Your task to perform on an android device: I want to use the Clevnote app to make a fresh note reminding me to buy groceries which includes milk, eggs and chicken.
Image 0: 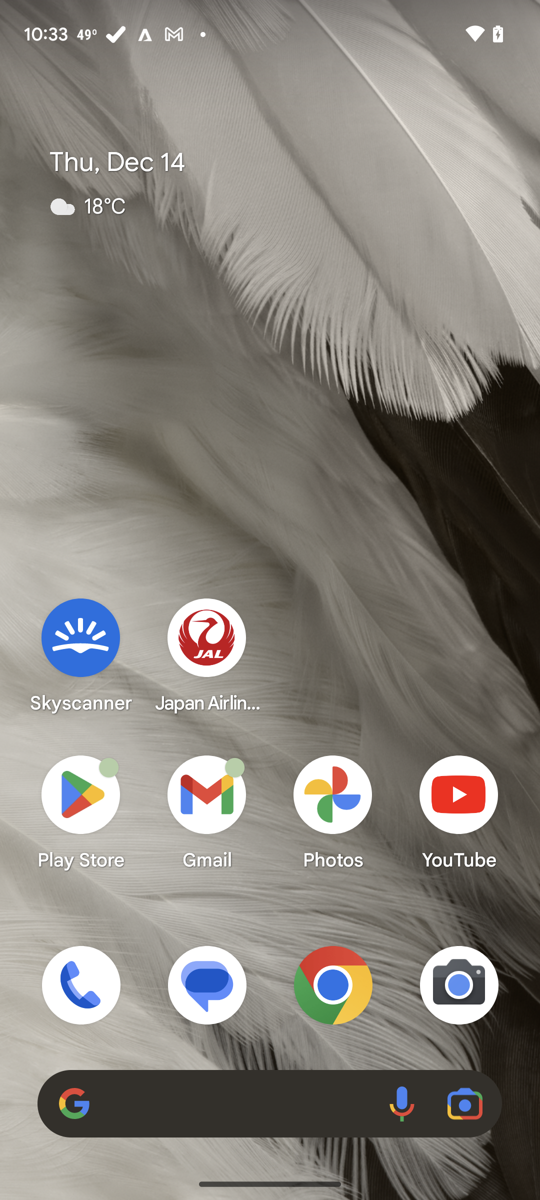
Open clevnote app
Step 0: click (80, 811)
Image 1: 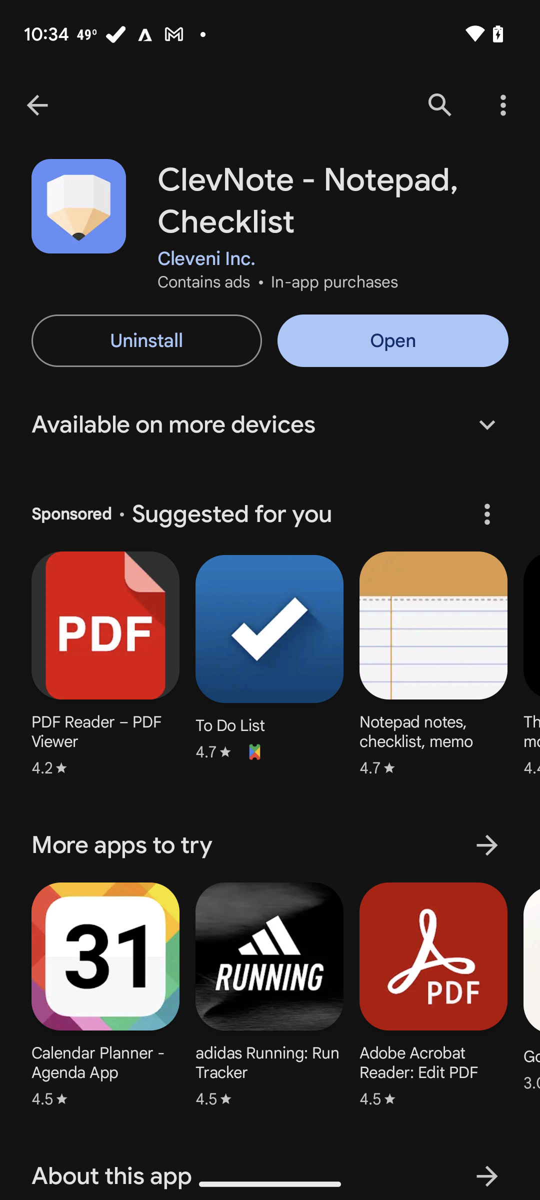
Open clevnote app
Step 1: click (393, 340)
Image 2: 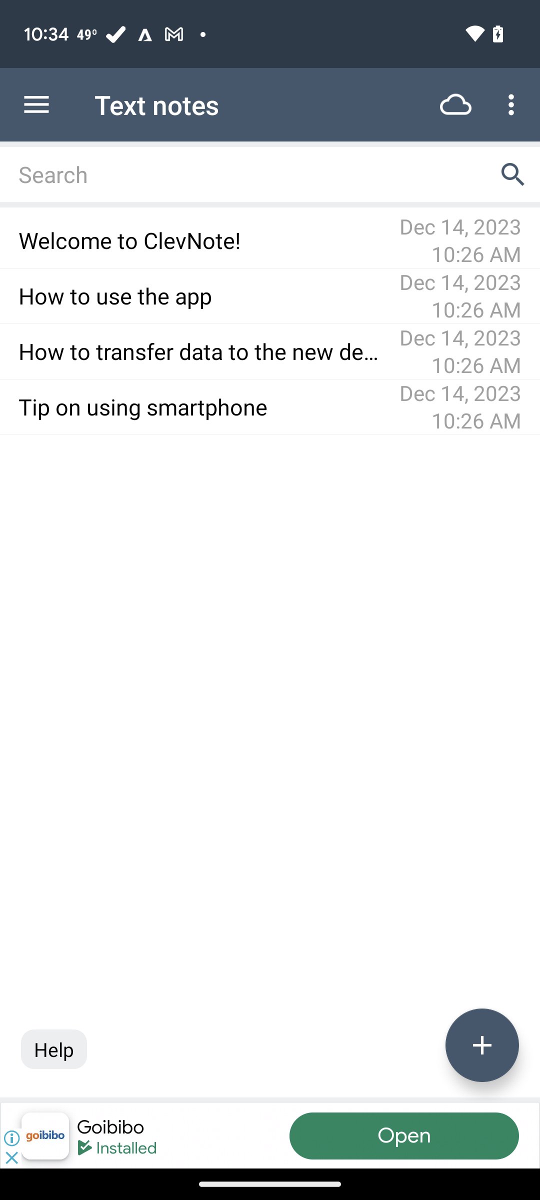
Click on the add sign
Step 2: click (479, 1051)
Image 3: 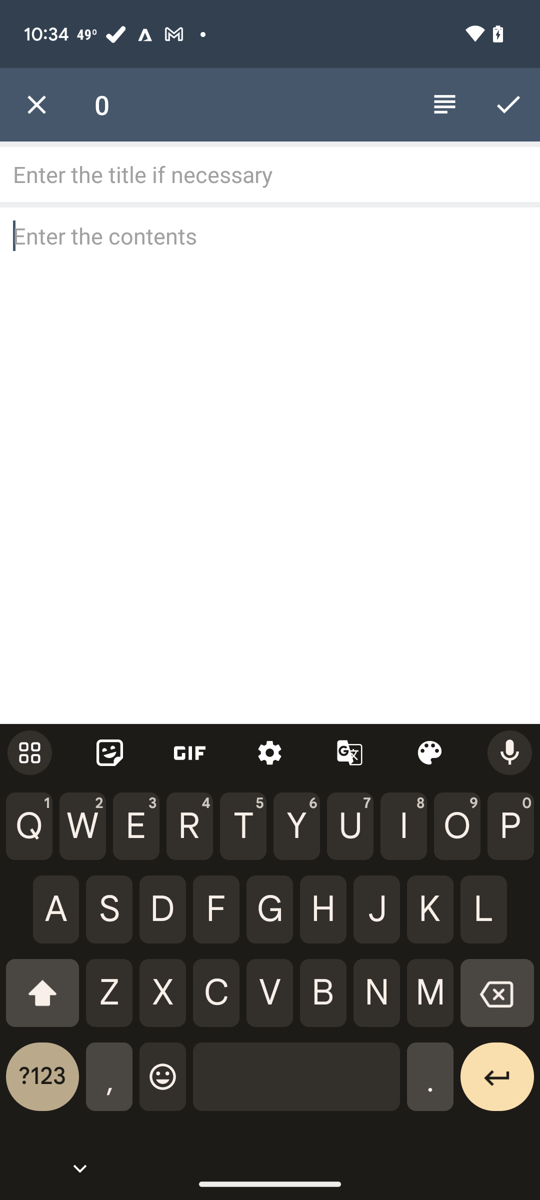
Click on the add sign
Step 3: click (270, 174)
Image 4: 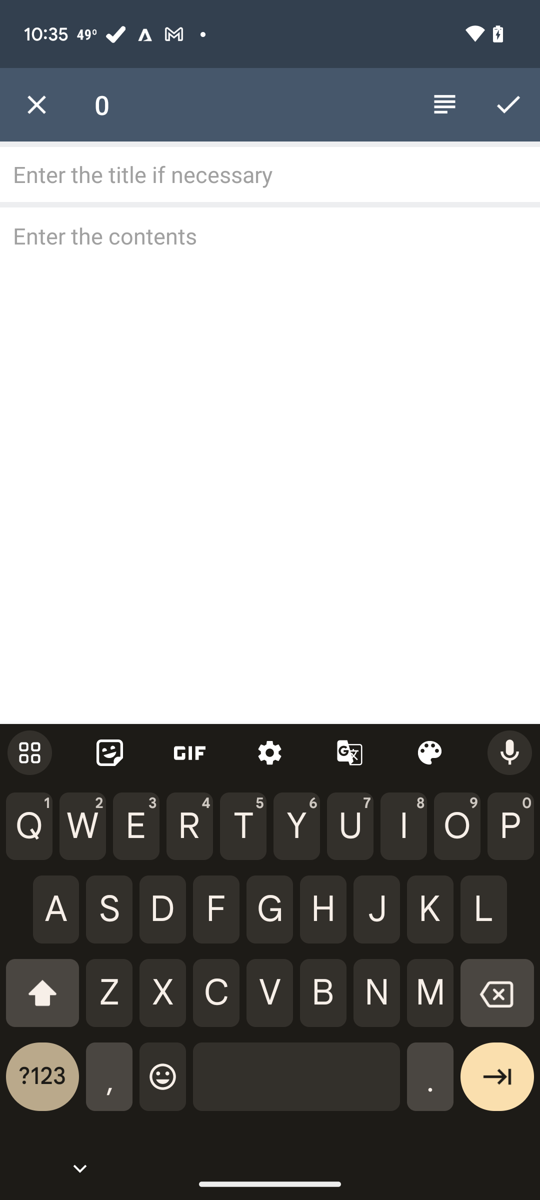
Add "Reminder to buy groceries"
Step 4: type "Reminder to buy groceries"
Image 5: 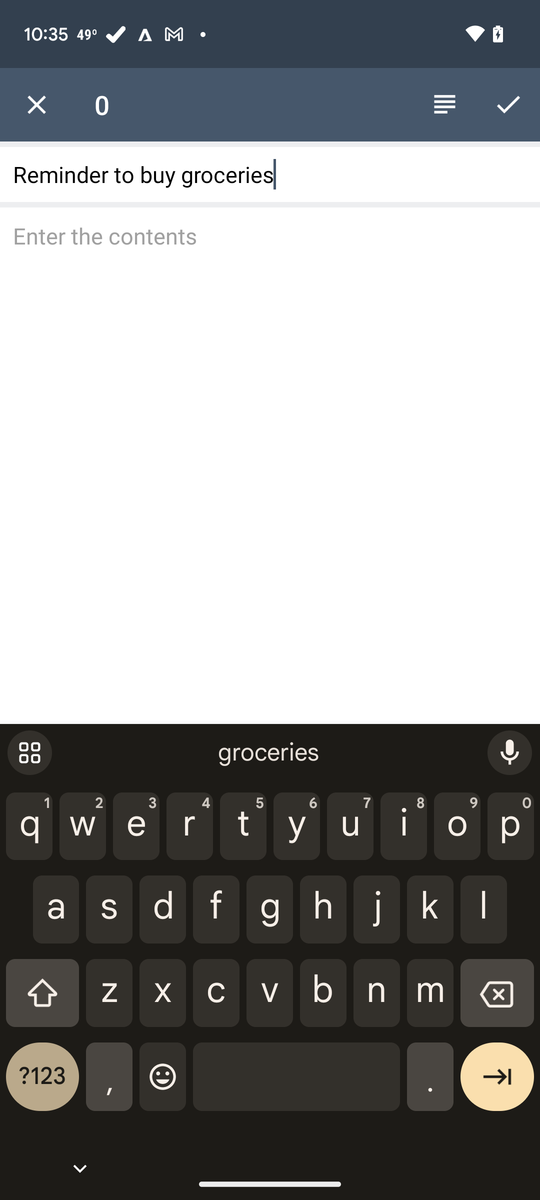
Add contents as Milk, eggs and chicken
Step 5: click (270, 465)
Image 6: 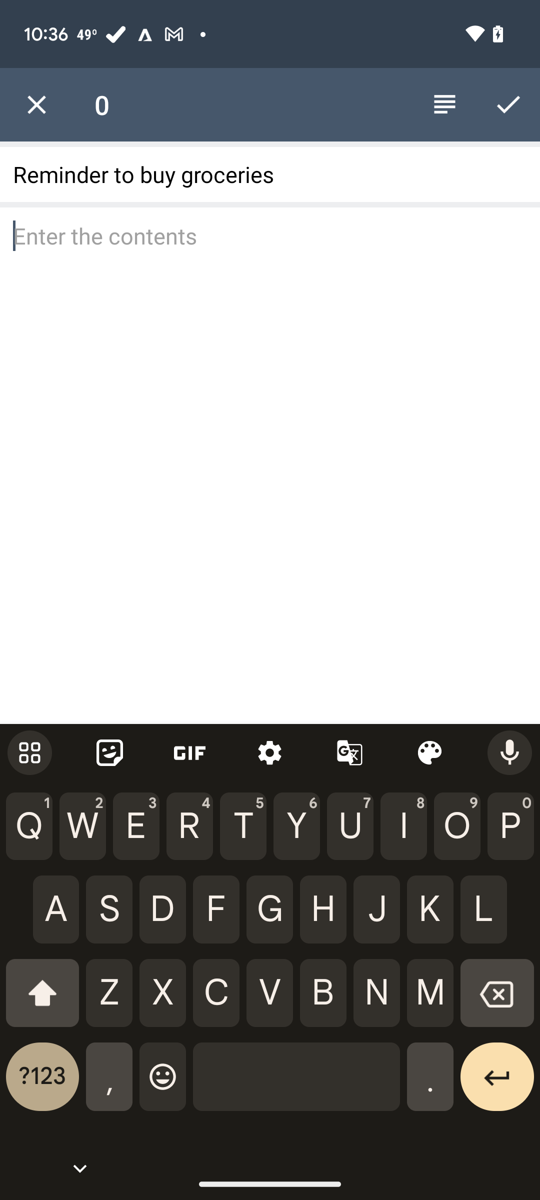
Add contents as Milk, eggs and chicken
Step 6: type "Milk, eggs and chicken"
Image 7: 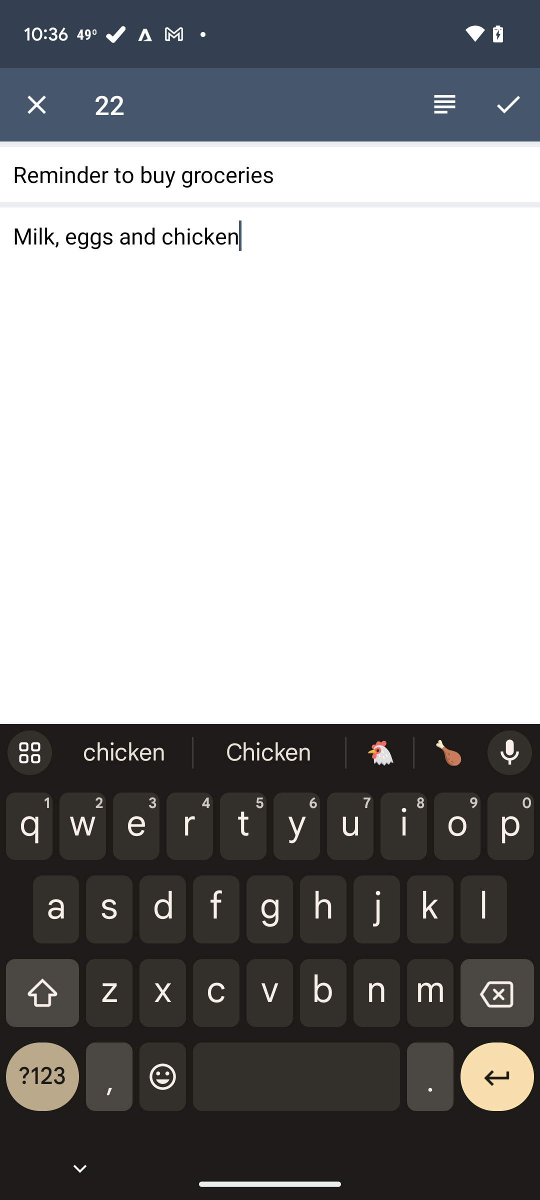
Click on the correct option
Step 7: click (508, 104)